Your task to perform on an android device: In the Keep Notes app, set the Zumba Session reminder to repeat.
Image 0: 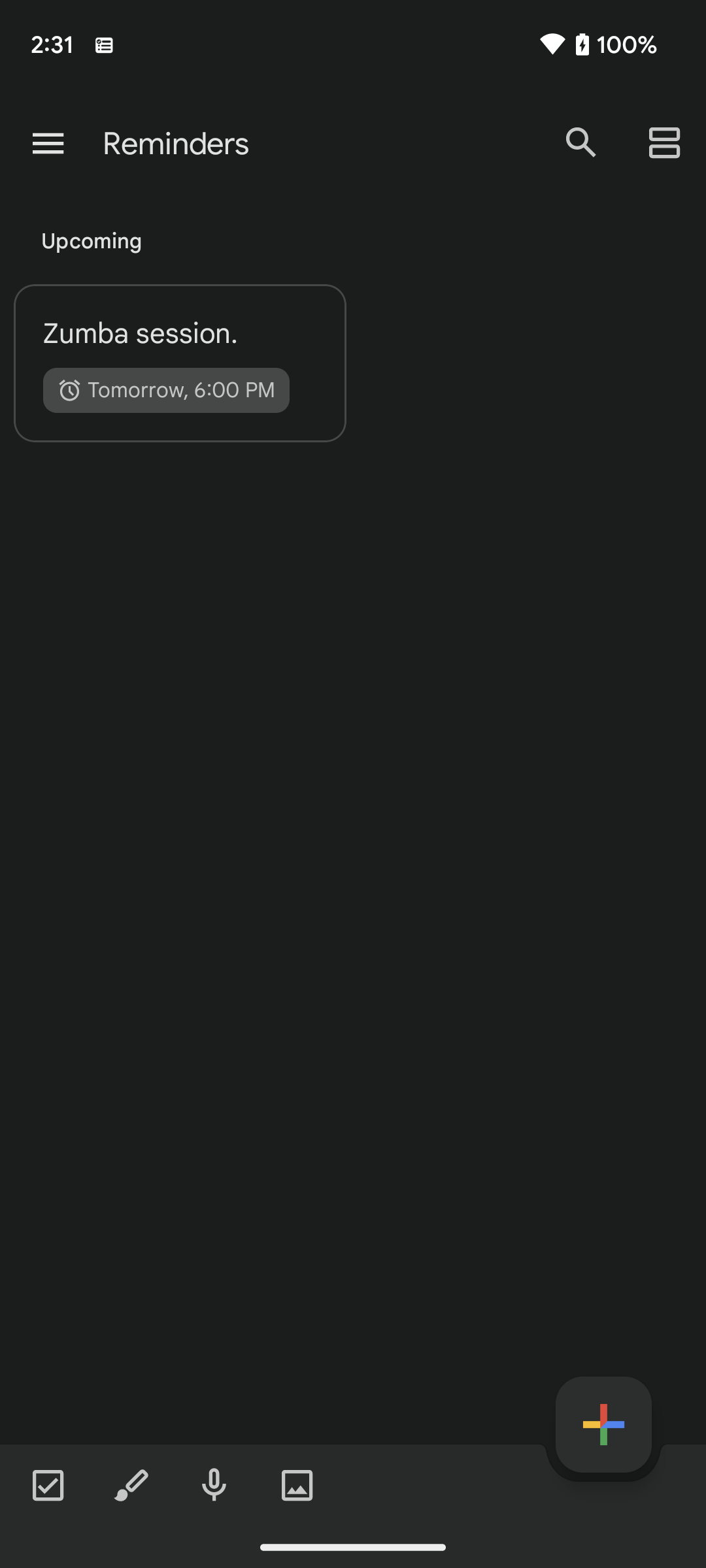
Click on the Zumba session reminder.
Step 0: click (180, 363)
Image 1: 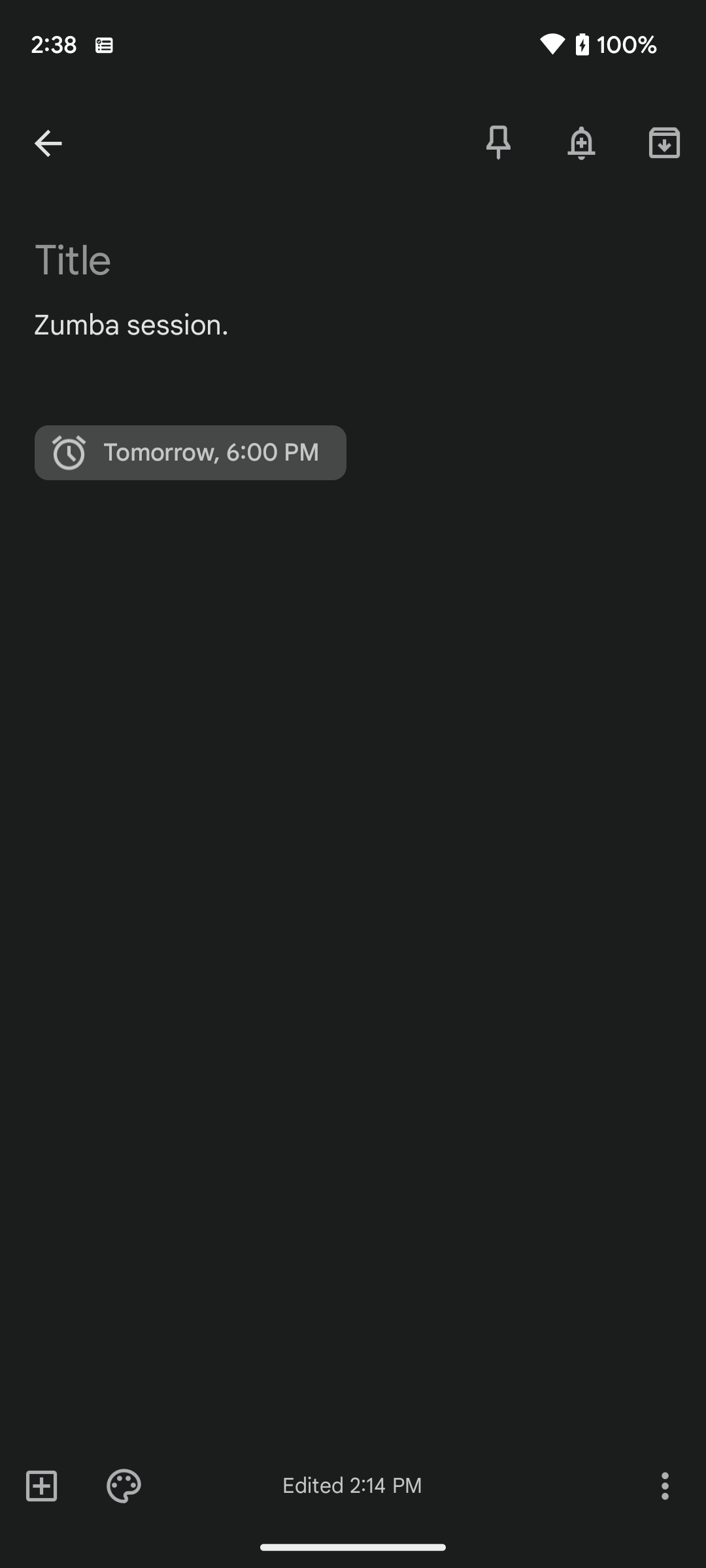
Click on the clock icon on the left side of the screen.
Step 1: click (190, 452)
Image 3: 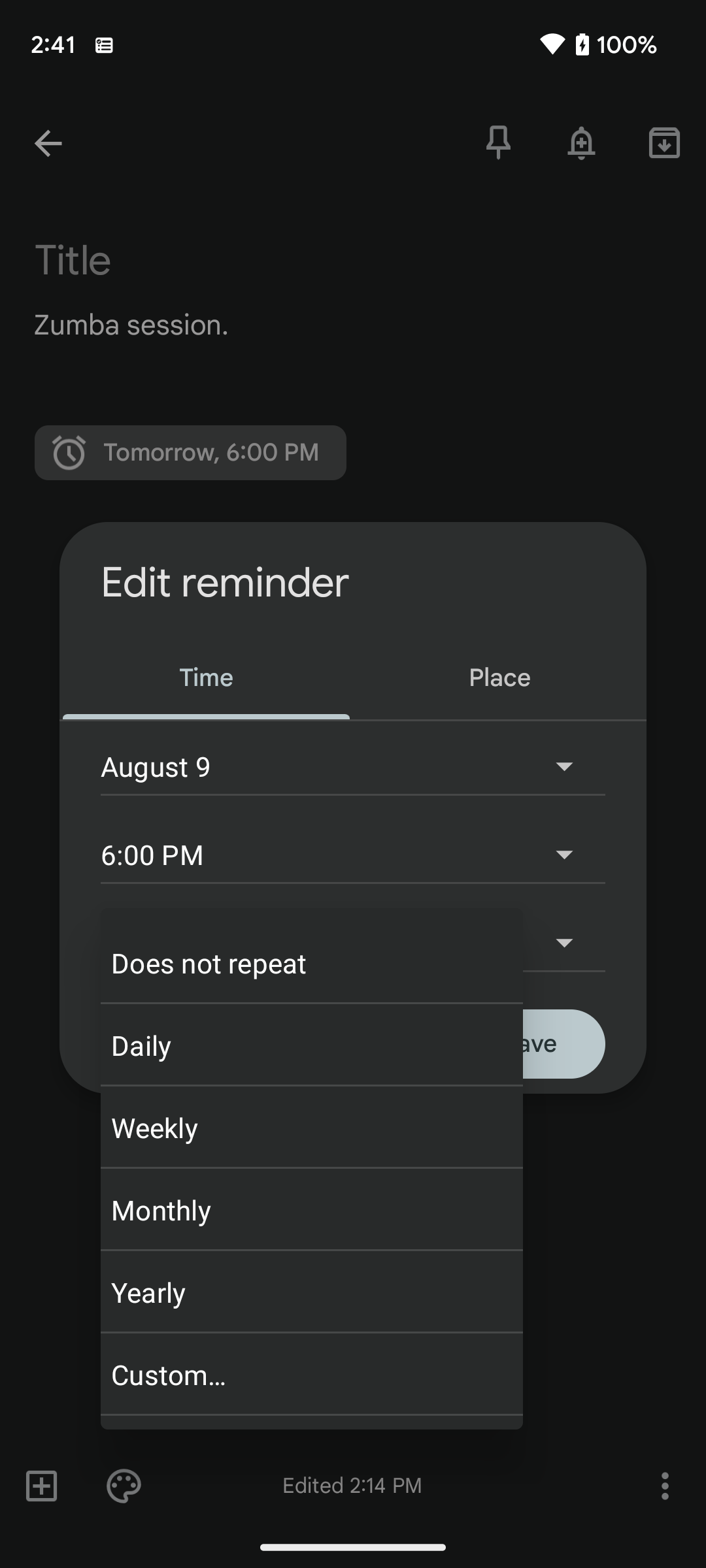
Select the Daily option on the list.
Step 3: click (301, 1045)